Your task to perform on an android device:  Search Nike Men's Track pants on Amazon
Image 0: 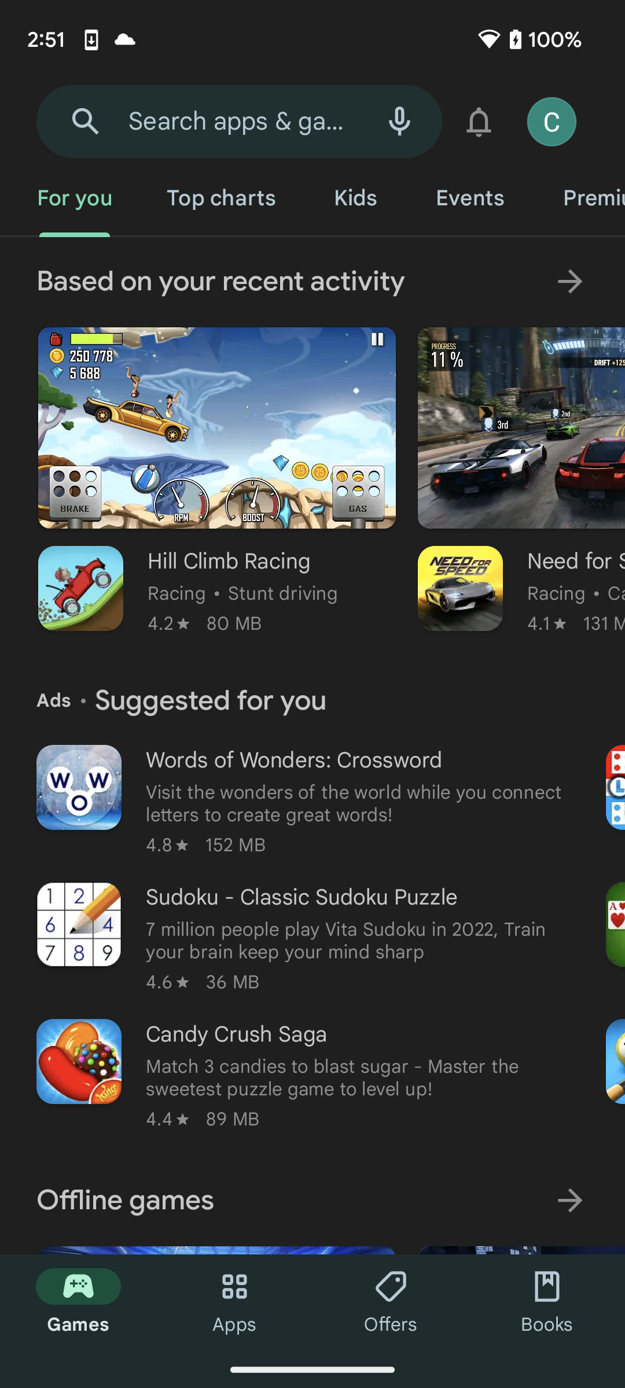
Open Amazon app
Step 0: open app "Amazon"
Image 1: 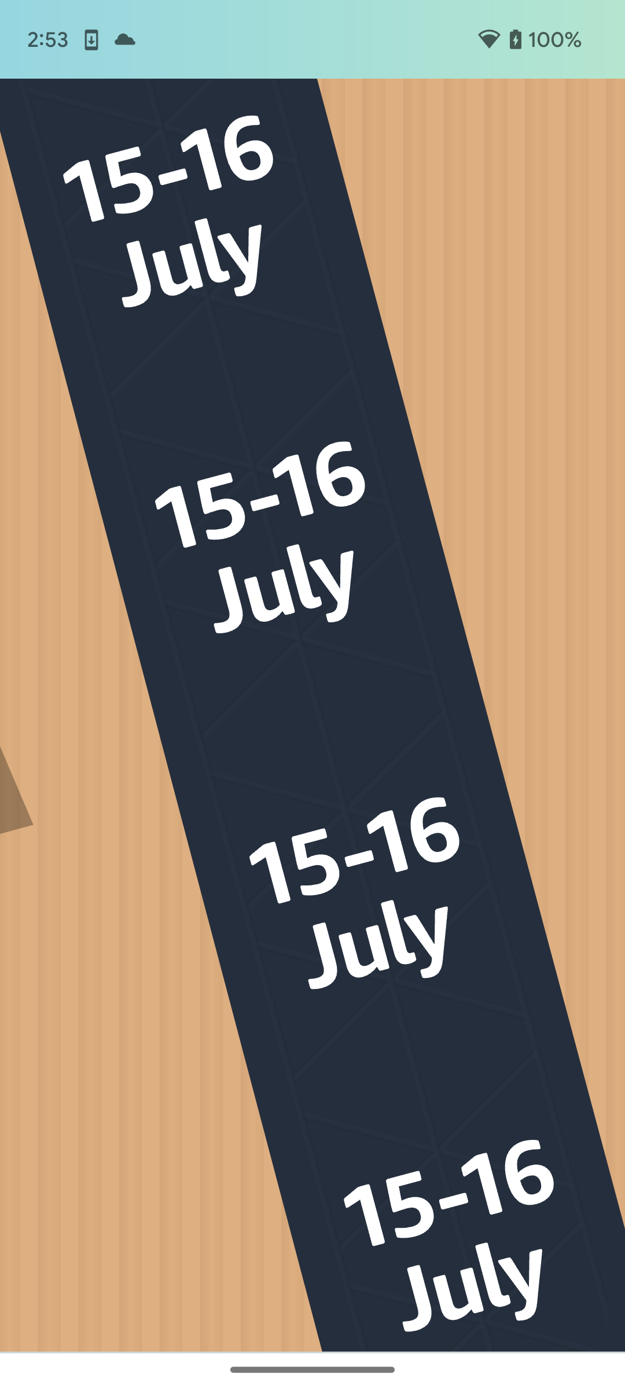
Open Amazon app
Step 1: wait
Image 2: 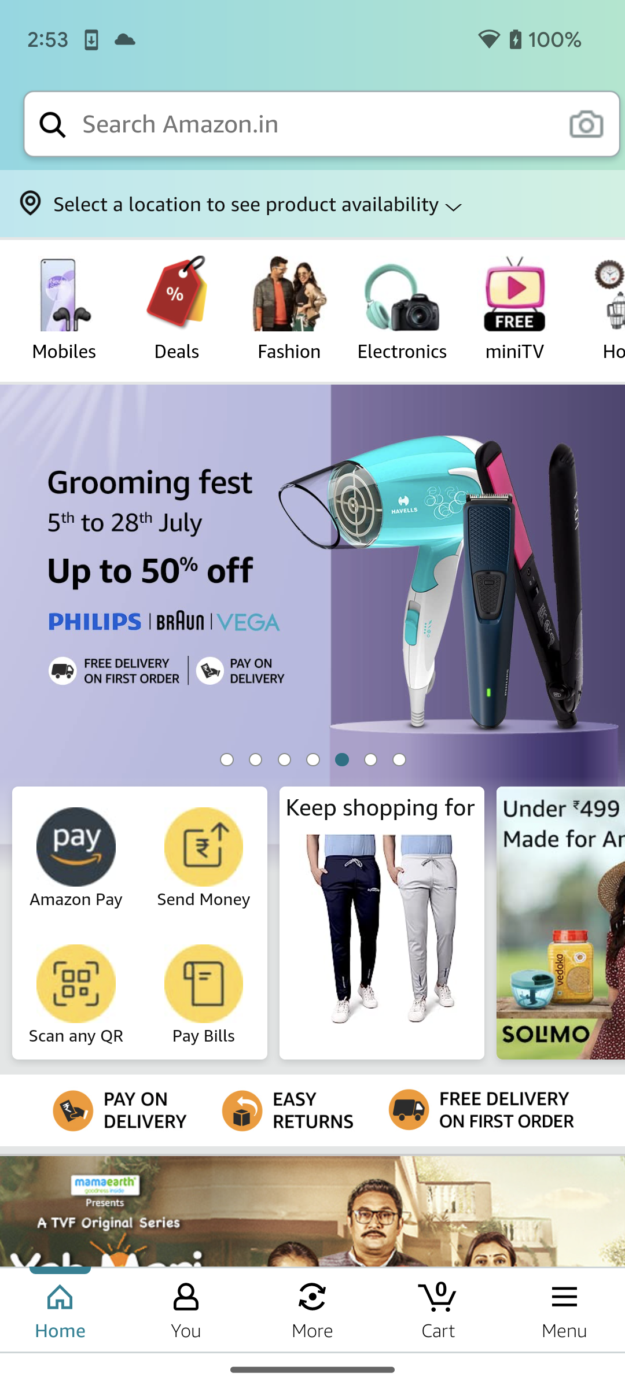
click on search bar in top of the screen
Step 2: click (317, 124)
Image 3: 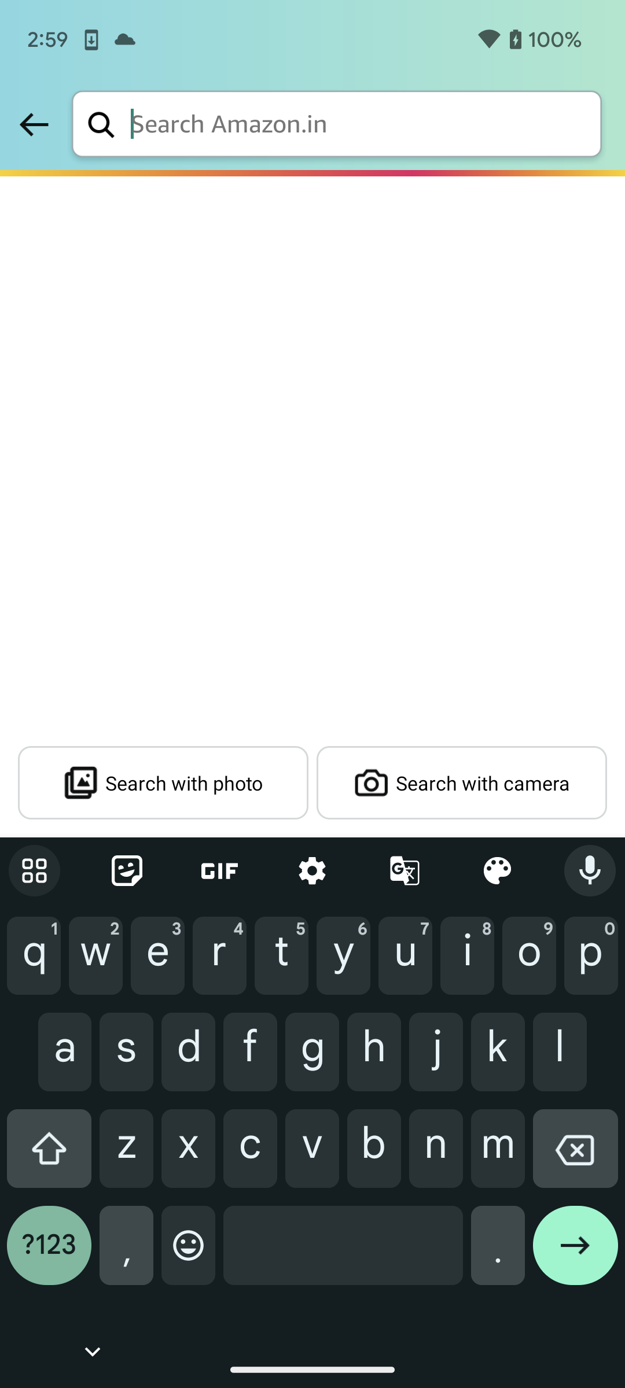
Type Nike Men's Track pants in search bar
Step 3: type "Nike Men's Track pants"
Image 4: 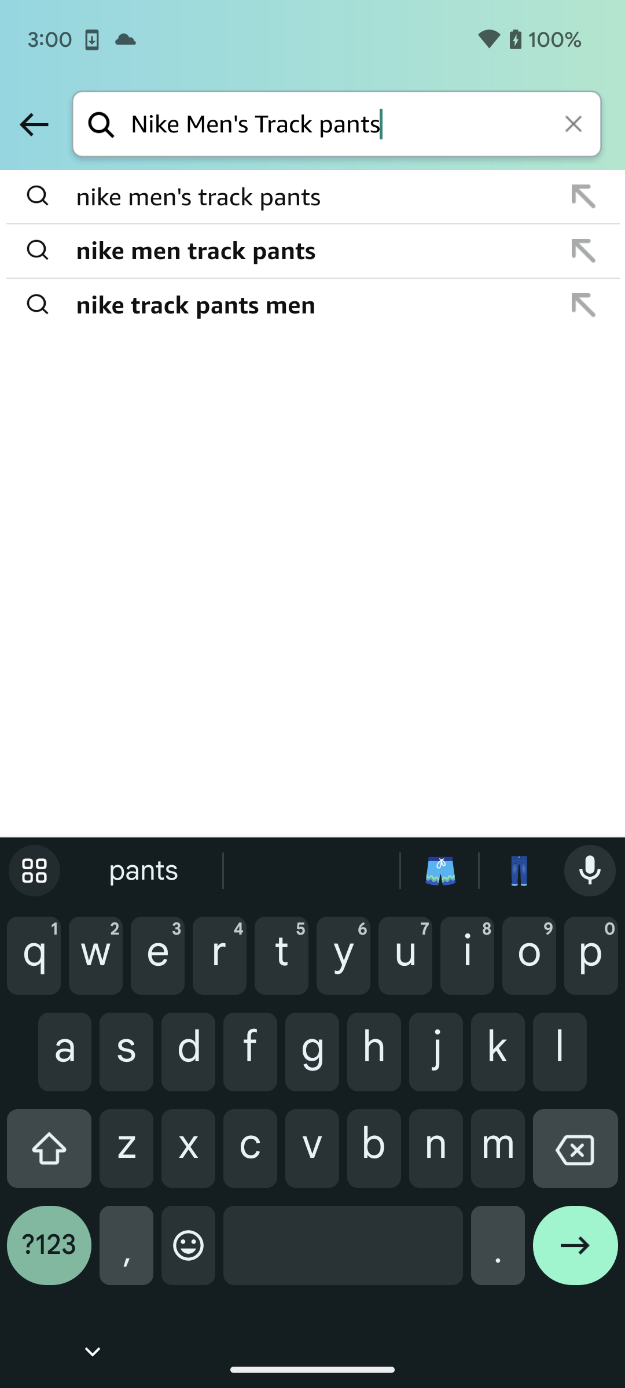
Click on first search result
Step 4: click (314, 197)
Image 5: 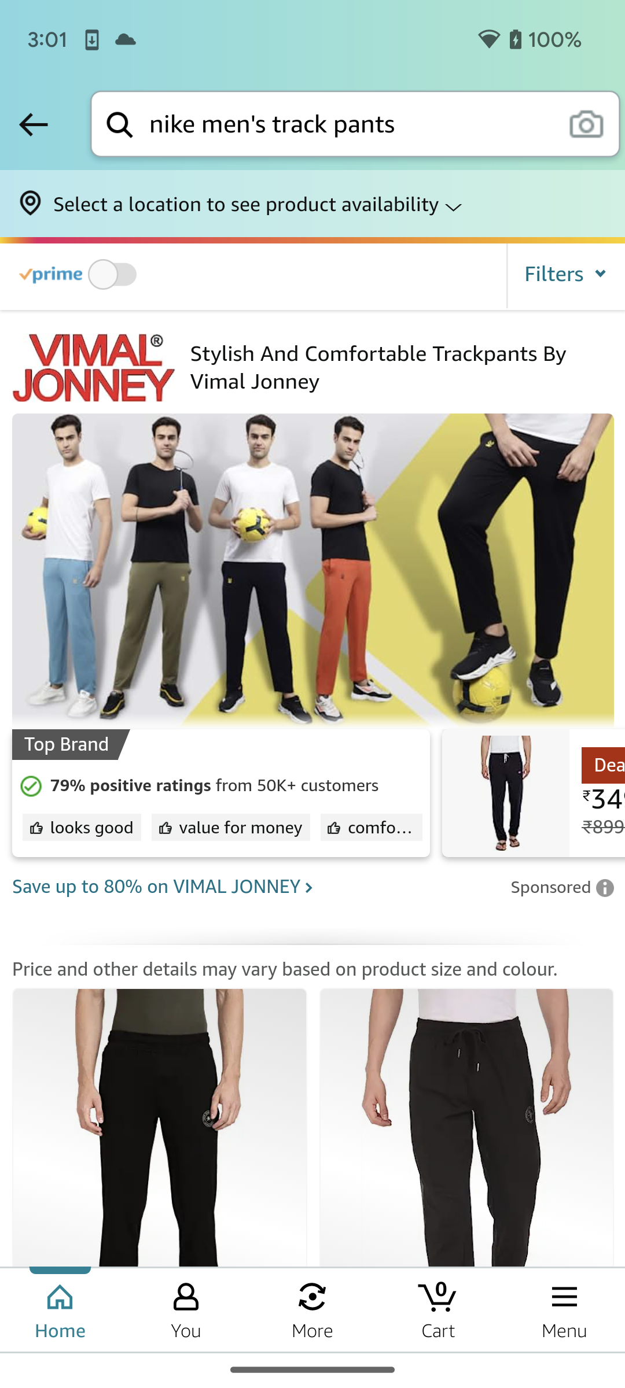
Swipe up to view Nike men's trackpants
Step 5: scroll down